Your task to perform on an android device:  want my phone to make me up from work for this turn on the timer vibration and set the Timer sound to Bright Morning  , Increase the timer by 2 minutes in the clock app
Image 0: 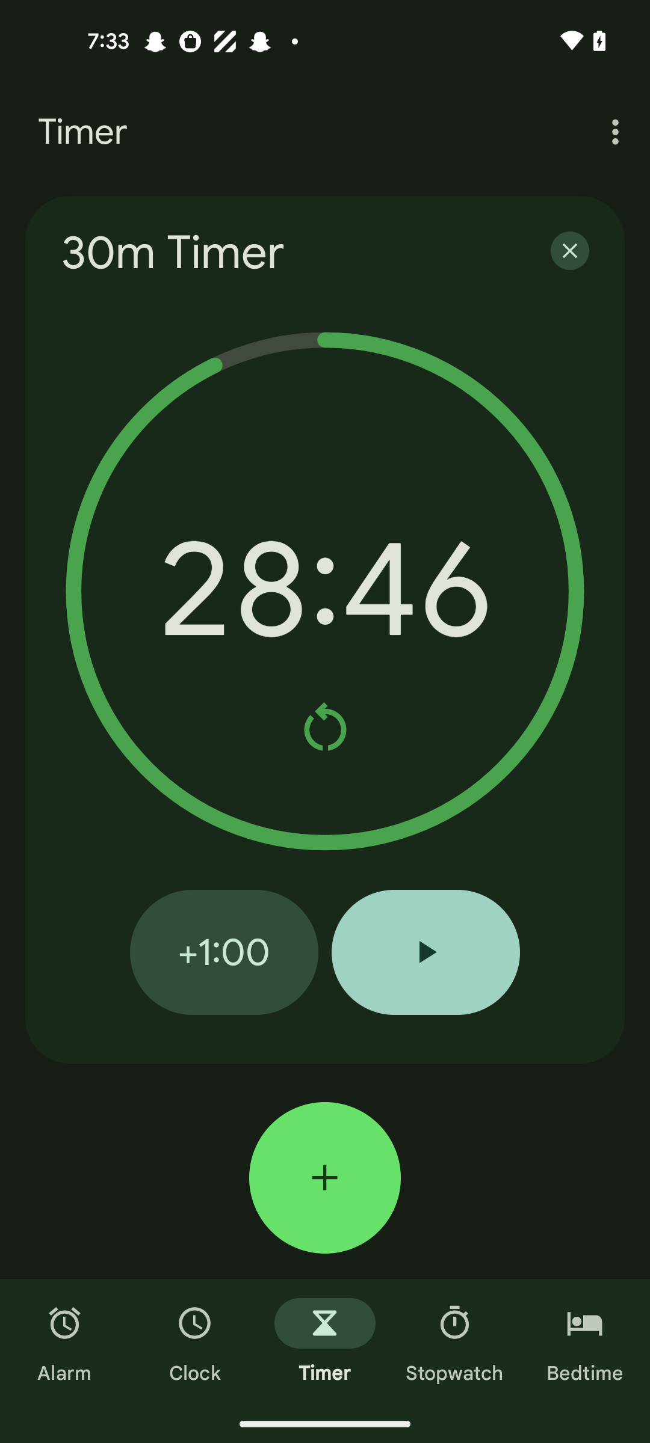
Step 0: wait
Image 1: 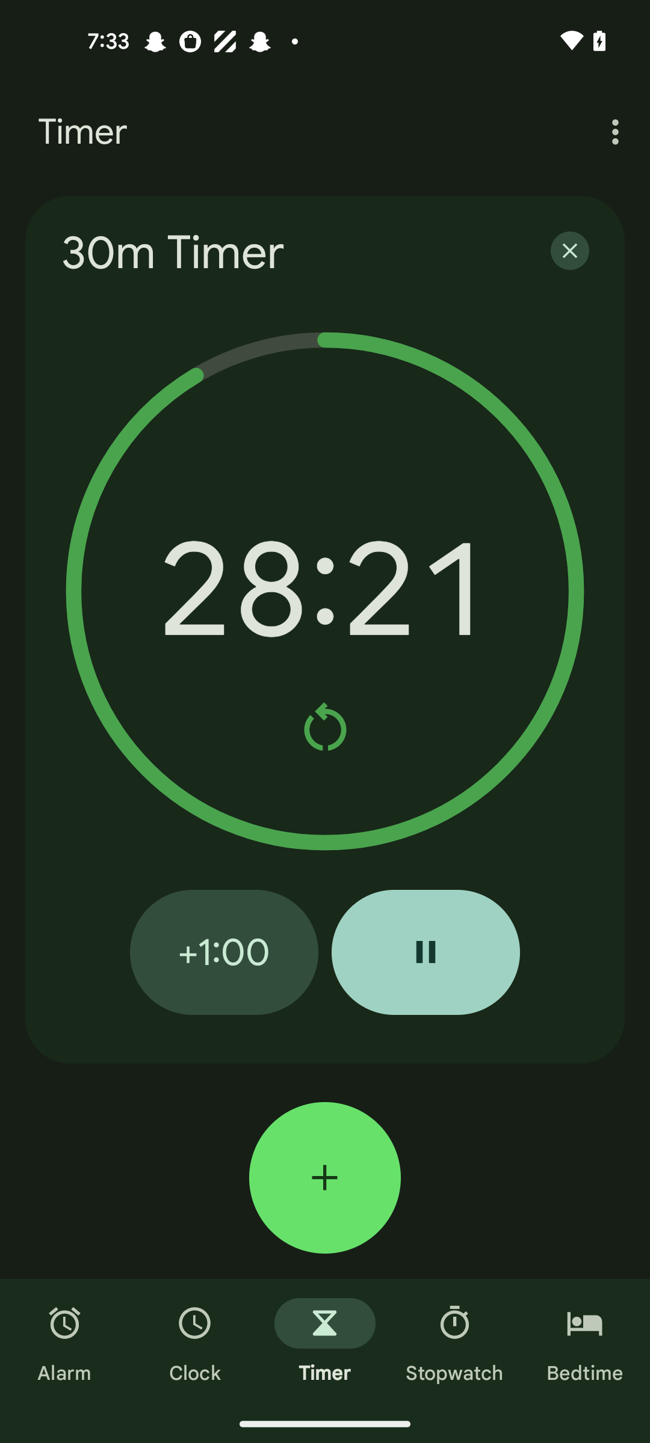
Add to 2 minutes in timer 
Step 1: click (224, 952)
Image 2: 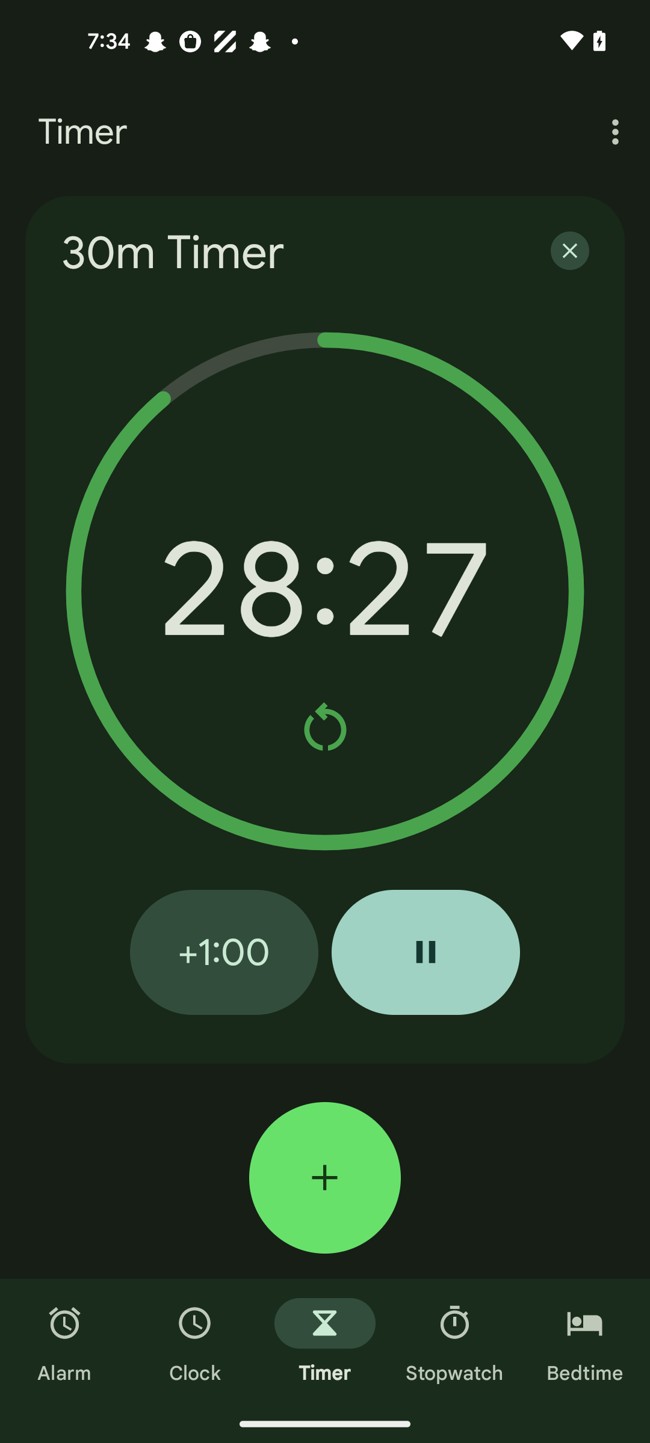
Add to 2 minutes in timer 
Step 2: click (224, 952)
Image 4: 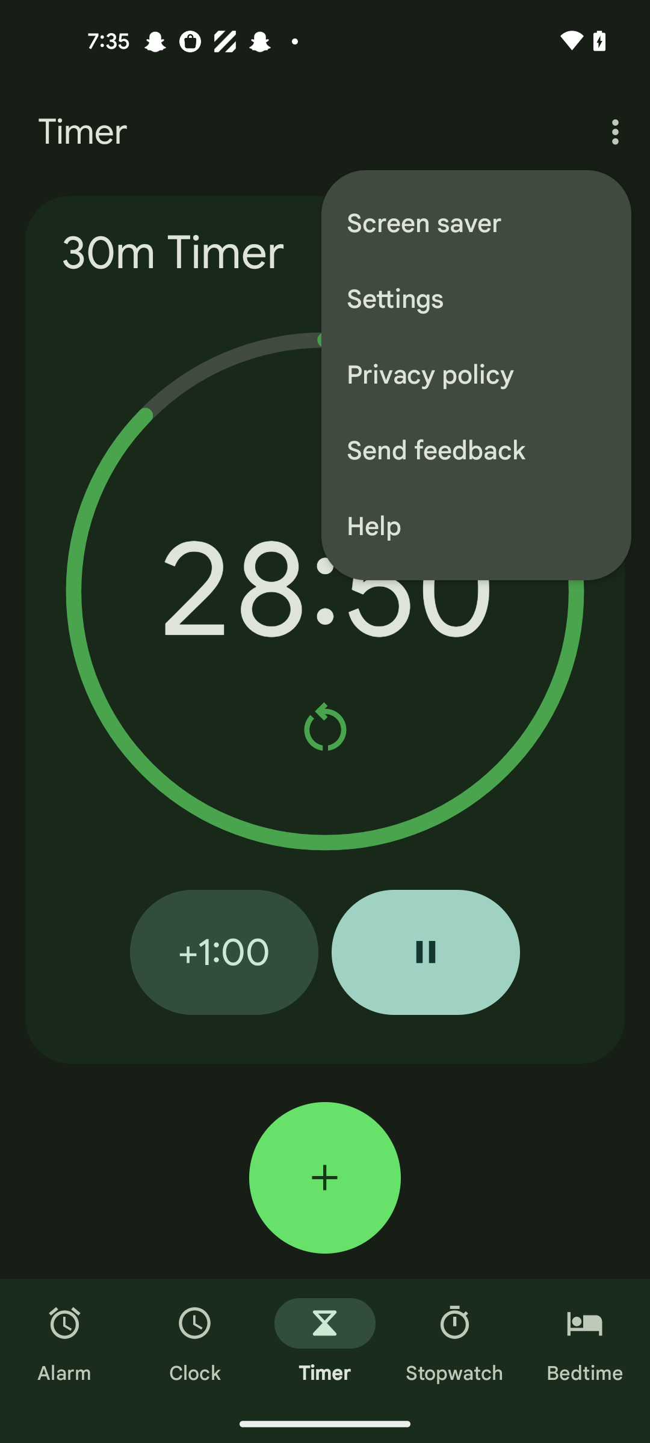
Click on the Settings option 
Step 4: click (476, 299)
Image 5: 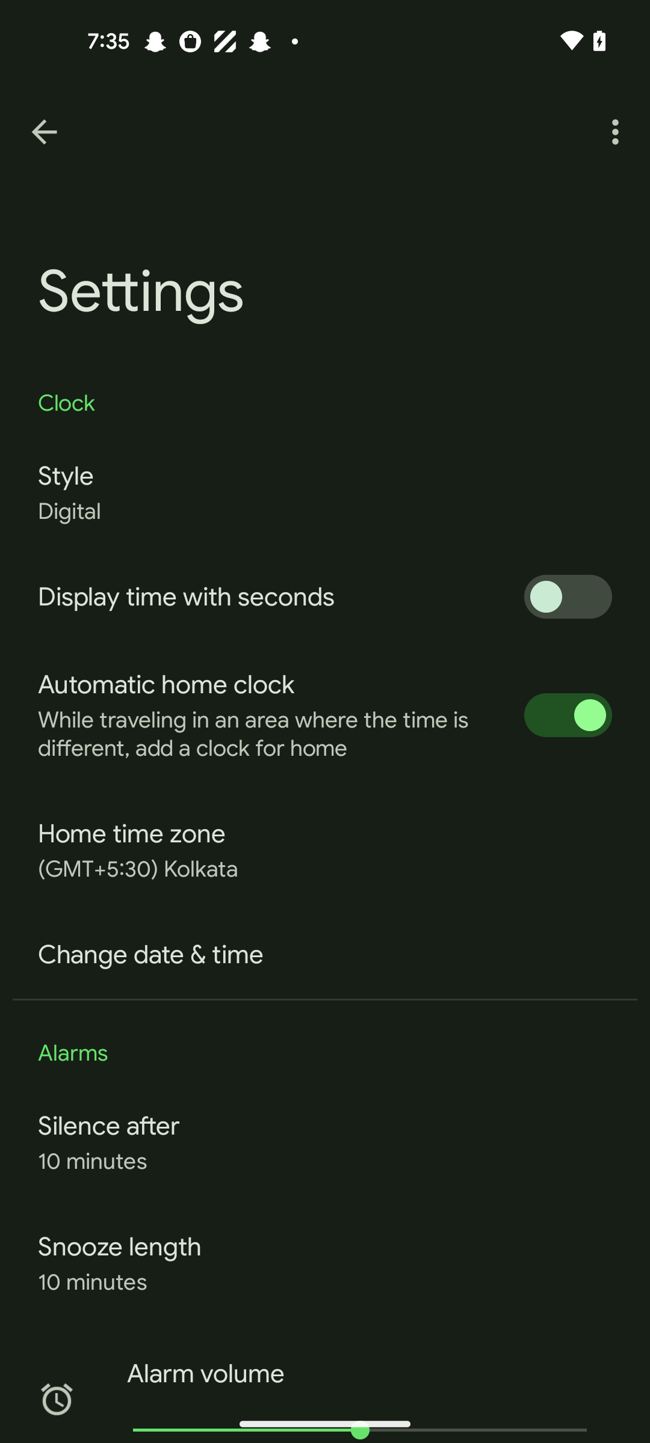
Swipe up
Step 5: scroll down
Image 6: 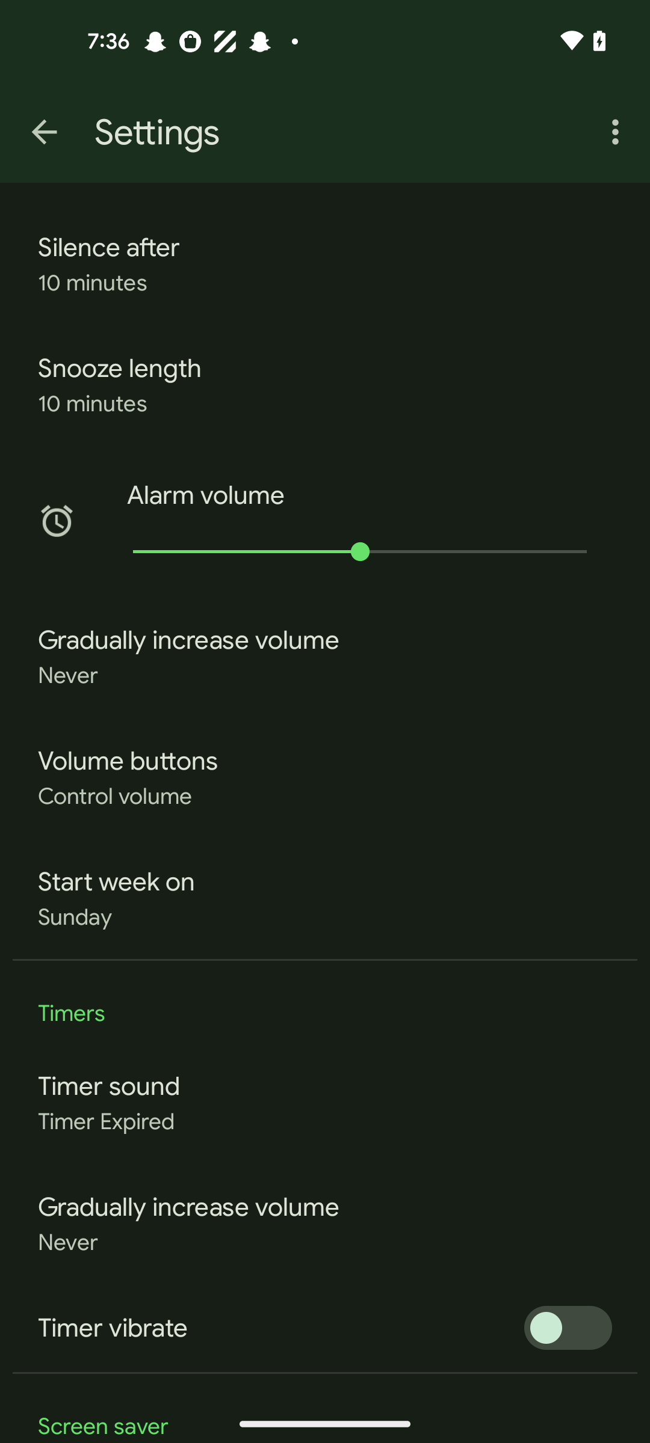
Swipe up
Step 6: scroll down
Image 7: 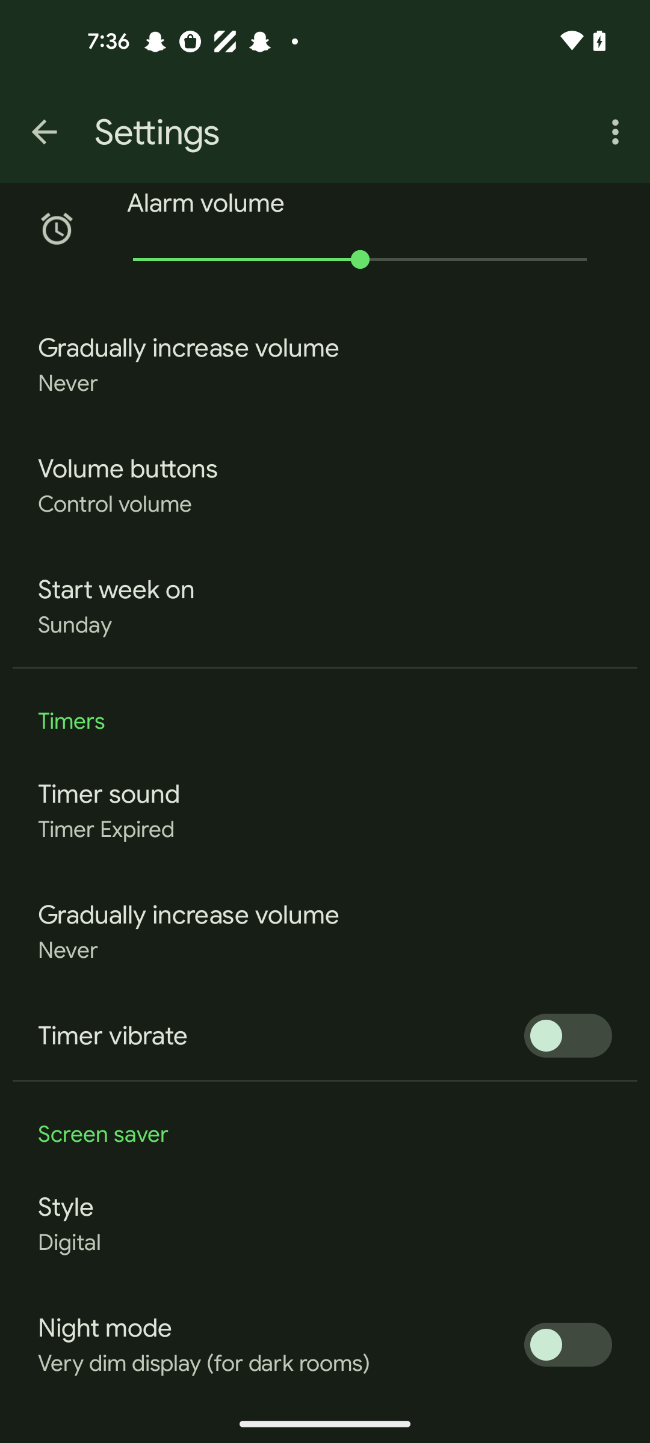
Click on the timer sound option 
Step 7: click (325, 810)
Image 8: 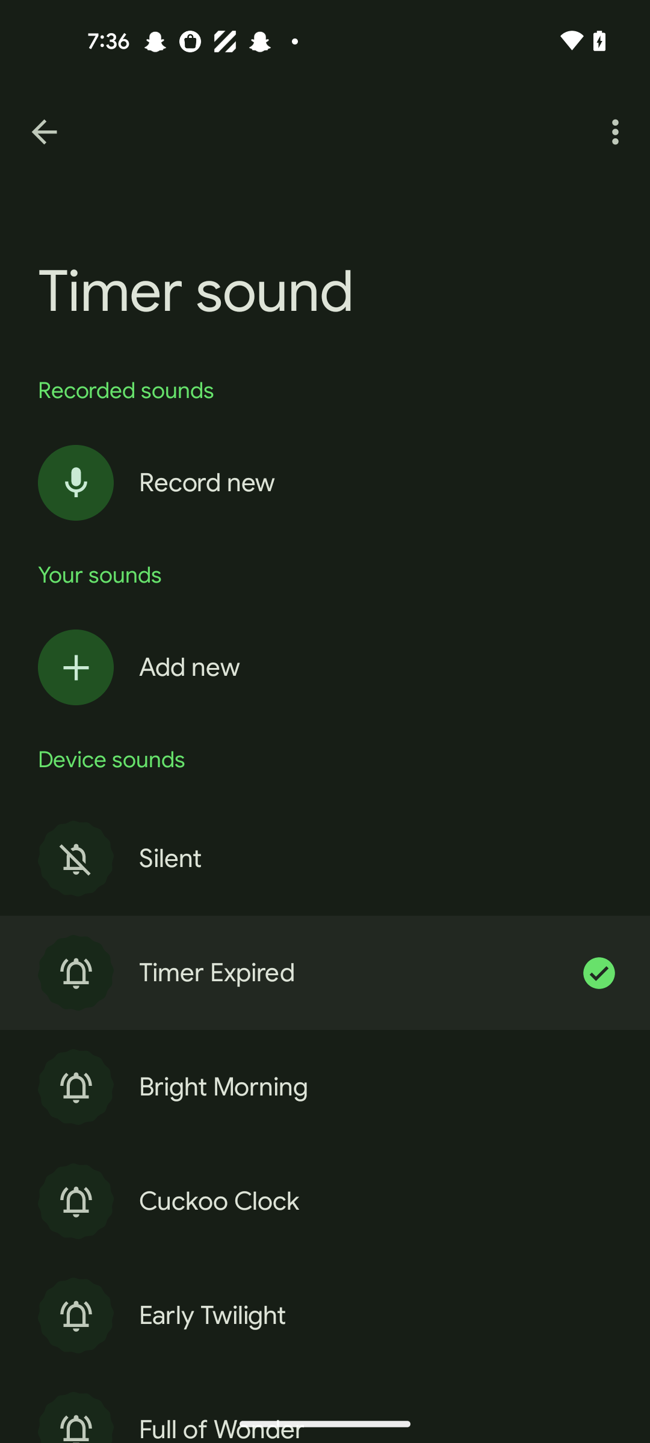
Select the  Bright Morning option
Step 8: click (375, 1086)
Image 9: 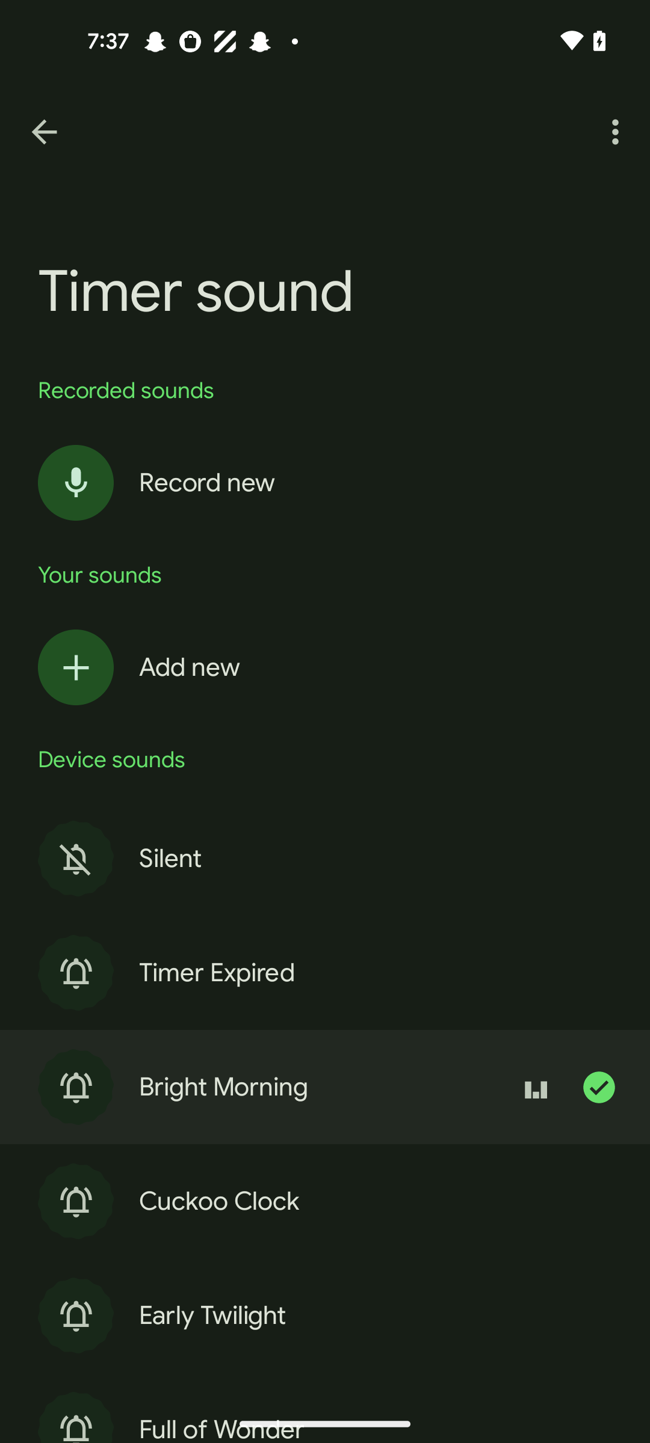
Go back to previous page 
Step 9: press back button
Image 10: 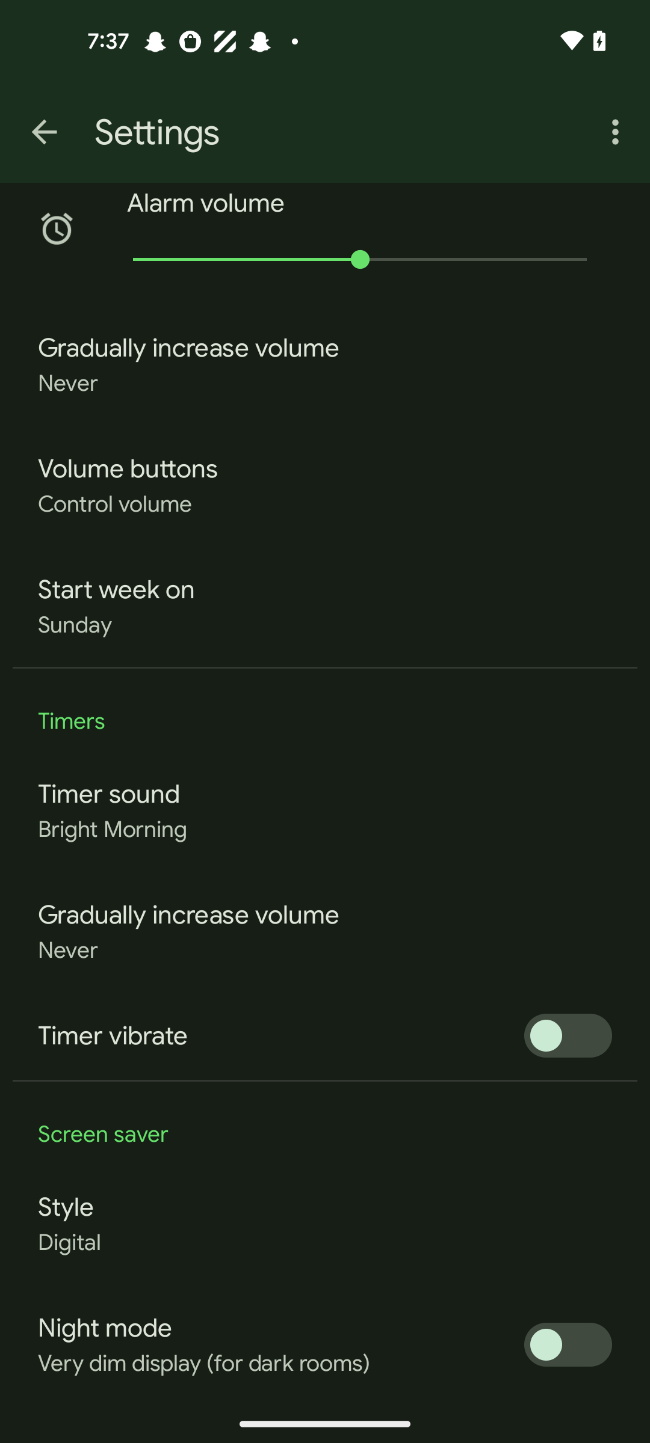
Turn on the timer vibrate 
Step 10: click (568, 1035)